Your task to perform on an android device: In the Insight Timer app, Track your history and goal
Image 0: 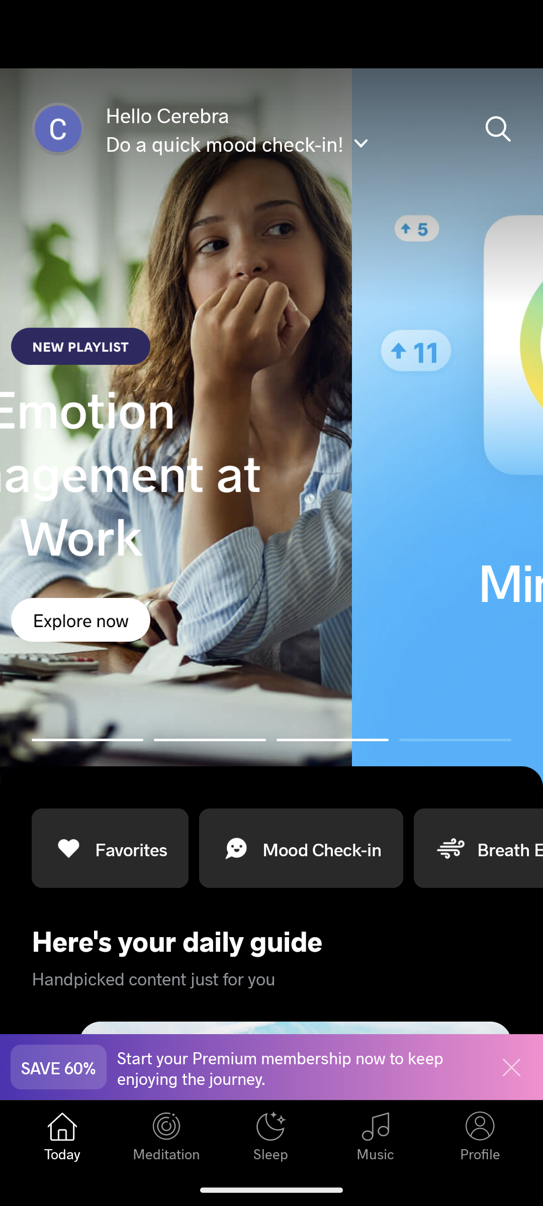
Open the Insight Timer app
Step 0: open app "Insight Timer"
Image 1: 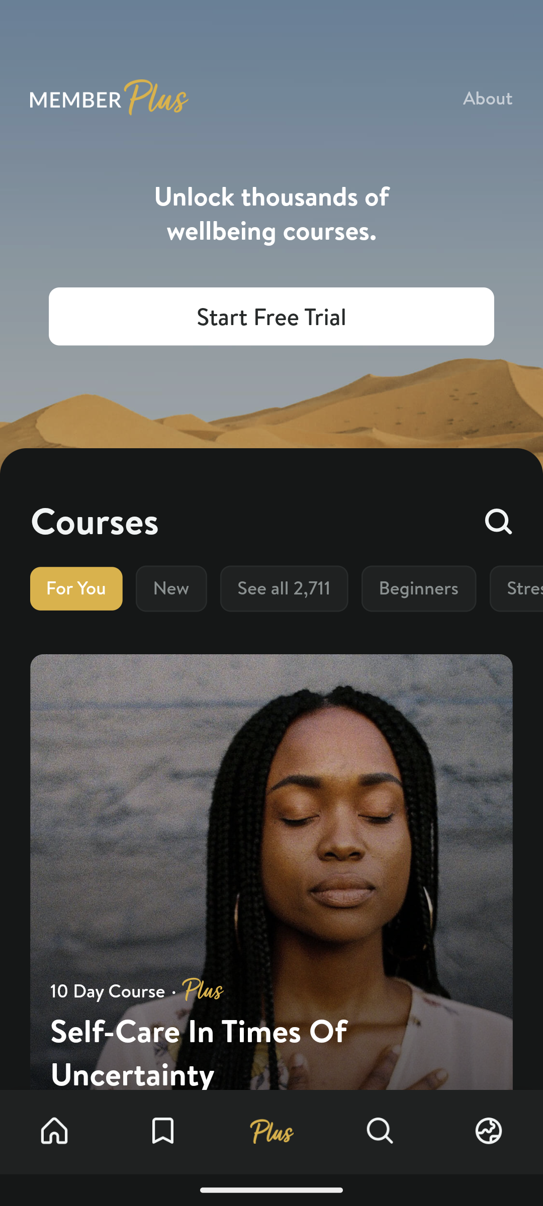
Click on the  home icon at the bottom left of the screen
Step 1: click (54, 1132)
Image 2: 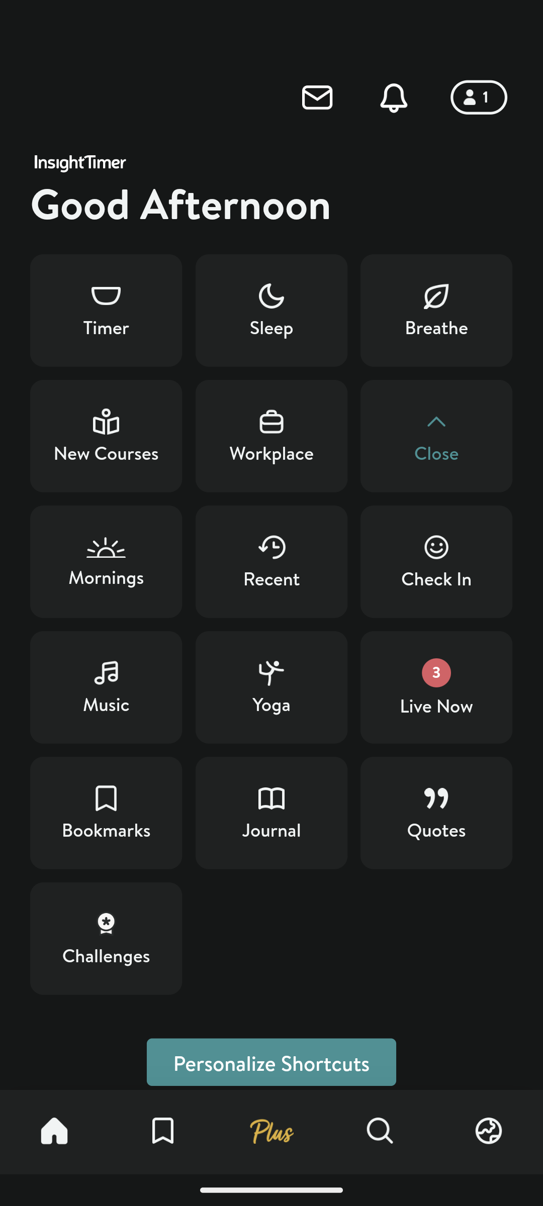
Click on the Profile icon at the top right corner of the screen
Step 2: click (478, 97)
Image 3: 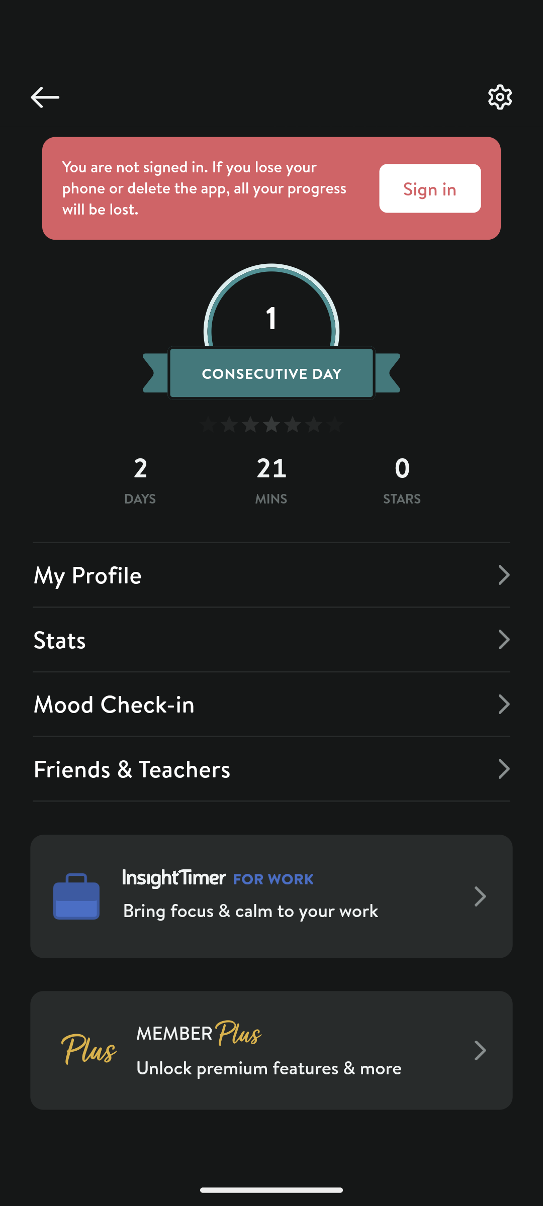
Click on the Stats section
Step 3: click (271, 639)
Image 4: 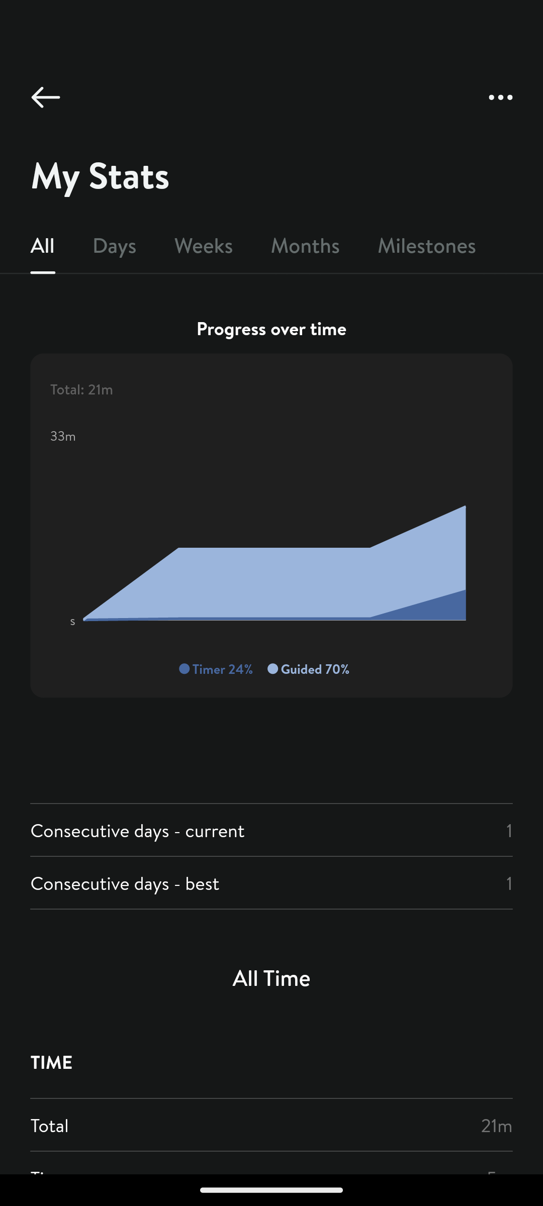
Scroll down to view more
Step 4: scroll down